Your task to perform on an android device: I will view the weather history for my Knoxville location on the Accuweather app.
Image 0: 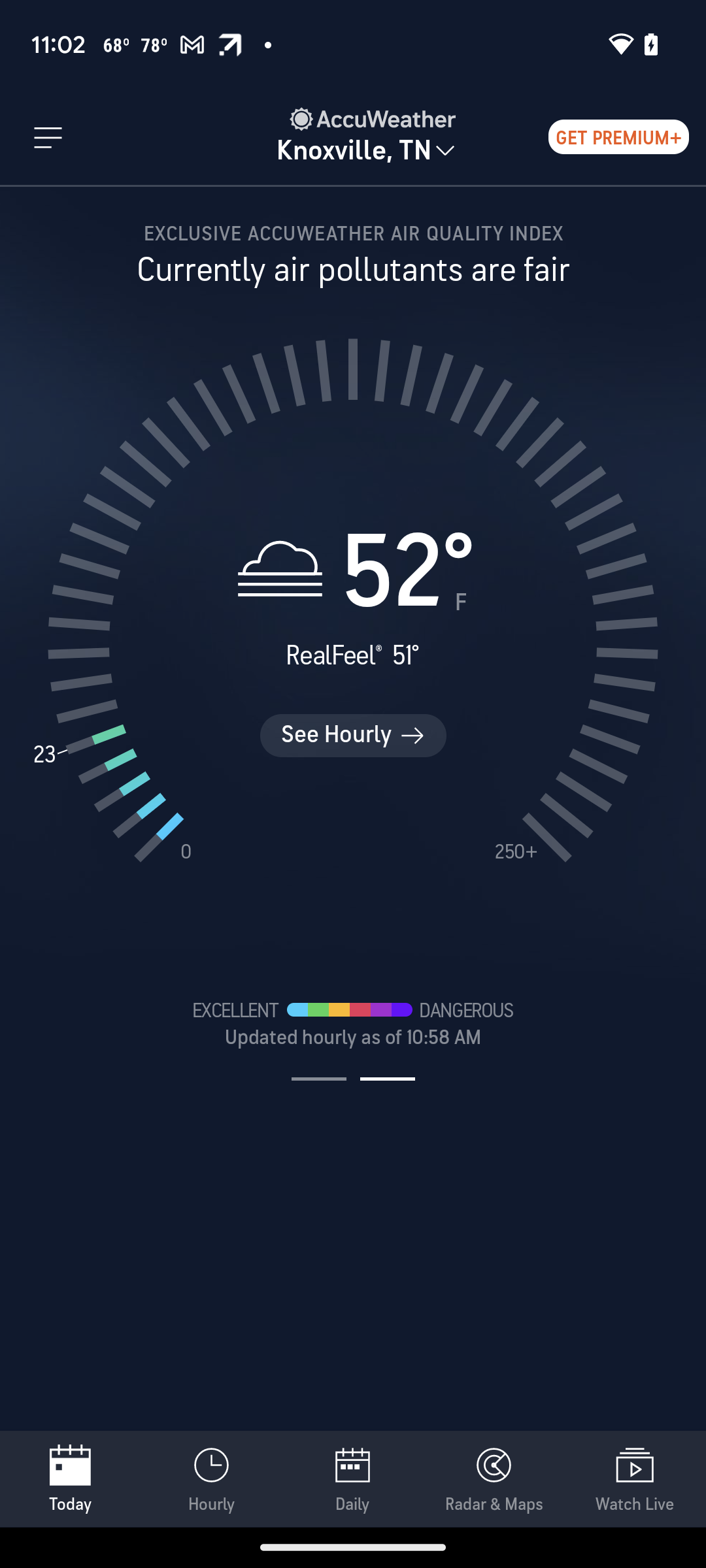
Swipe up to view weather history
Step 0: scroll down
Image 1: 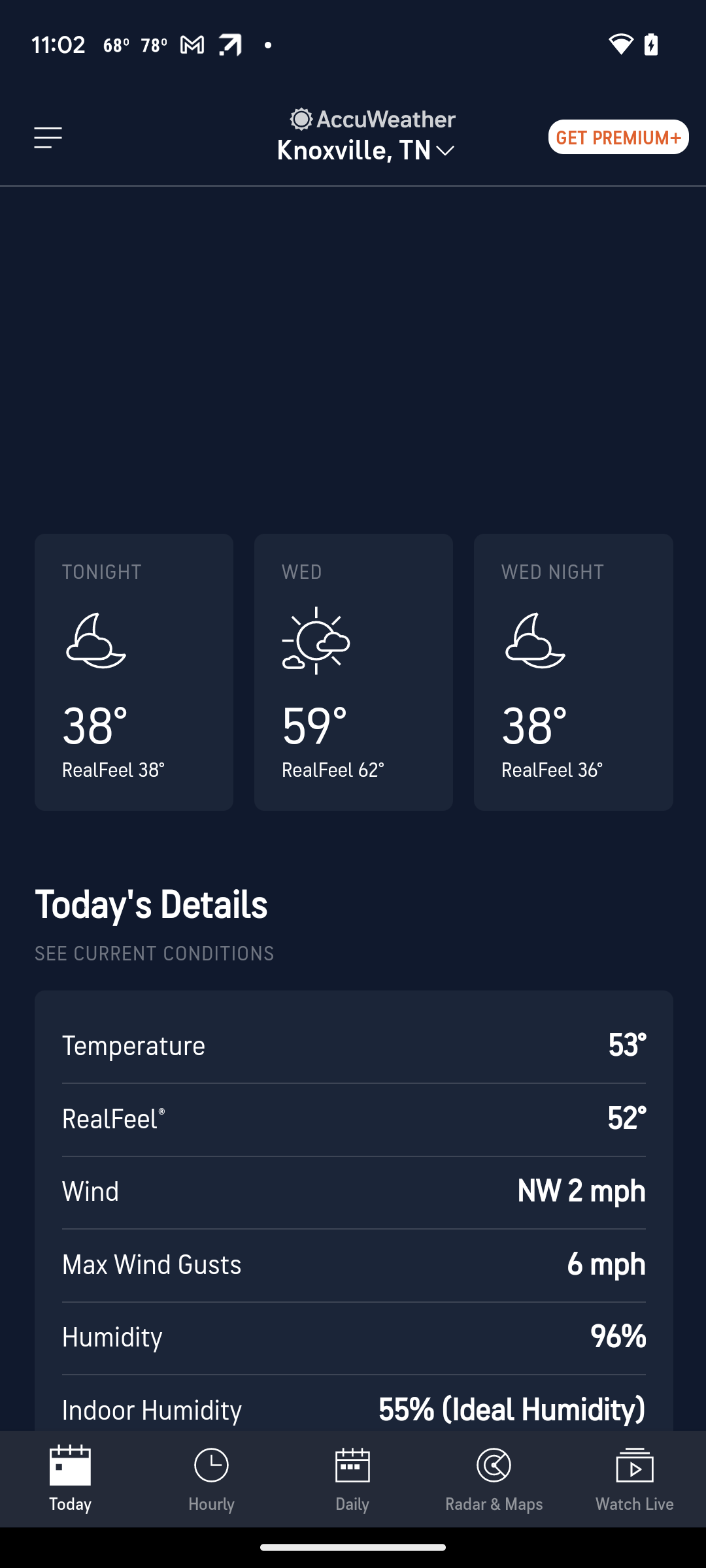
Click on daily
Step 1: click (352, 1503)
Image 2: 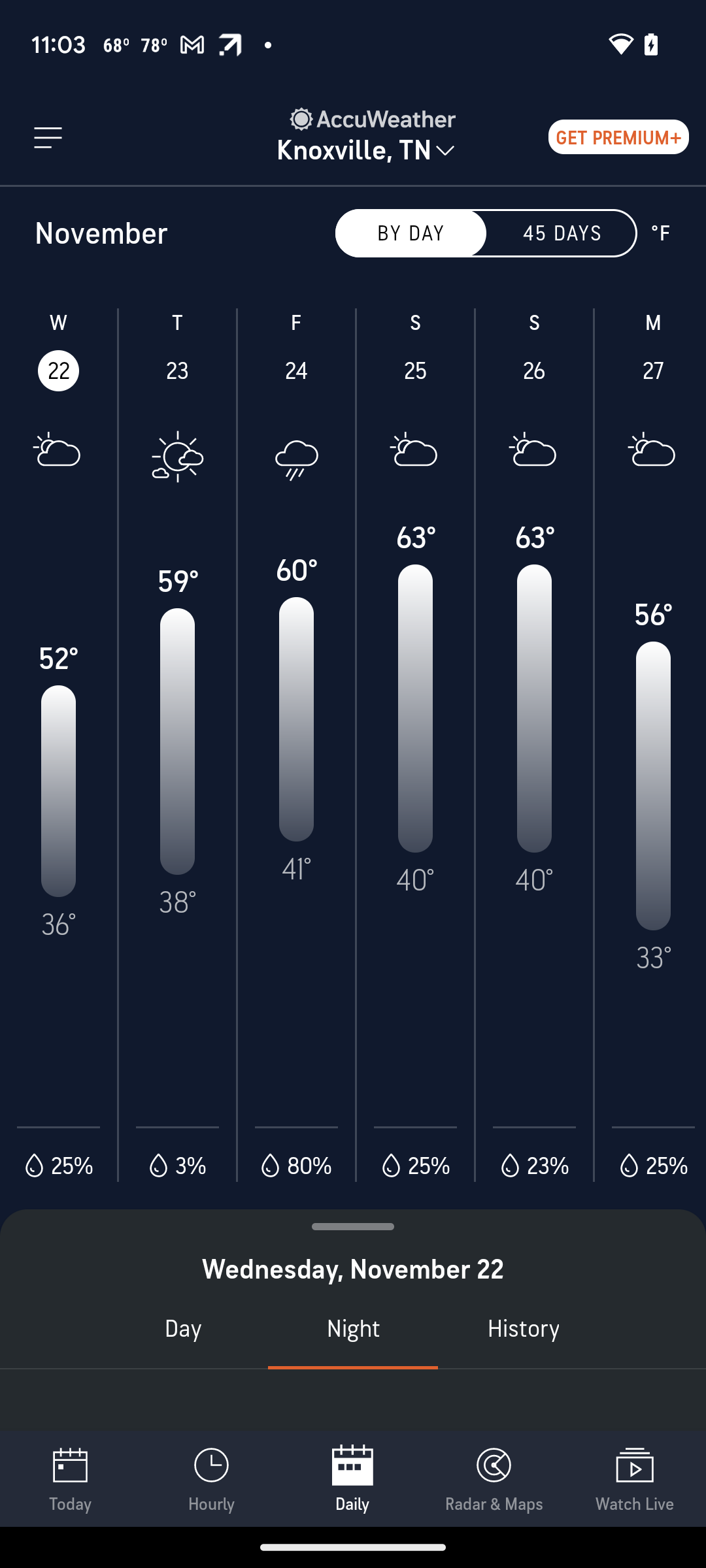
Click on history
Step 2: click (523, 1328)